Your task to perform on an android device: I want to fix the problem of the loose bolt on my bathroom tap, but I don't have any wrenches to tighten these bolts, so search for a wrench set for me in the Alibaba.com app.
Image 0: 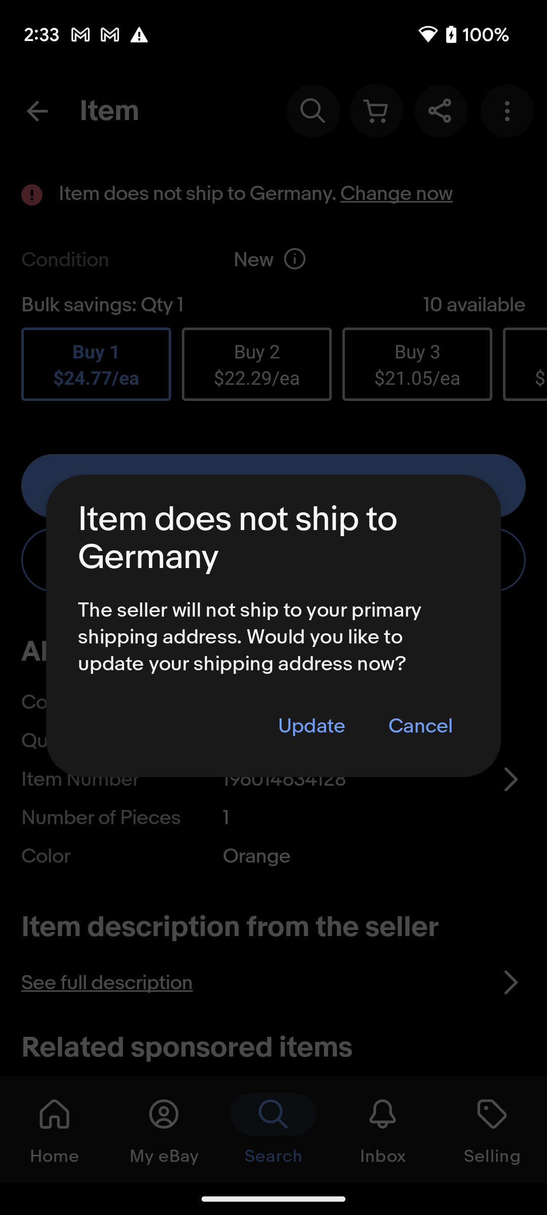
Open the Alibaba.com app.
Step 0: open app "Alibaba.com"
Image 1: 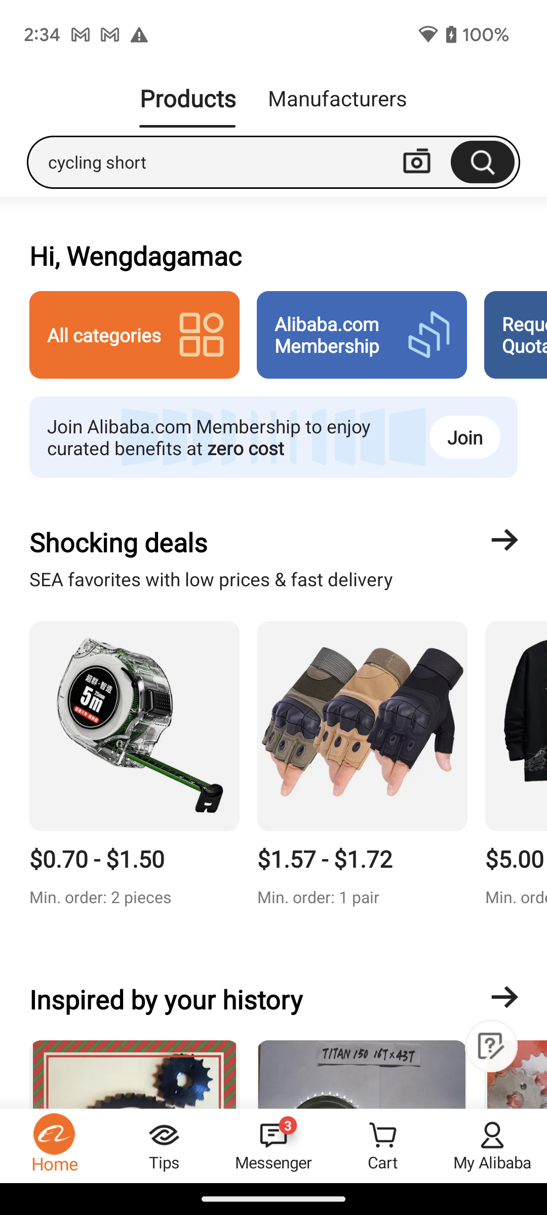
Click on the search bar to search for the wrench kit.
Step 1: click (215, 162)
Image 2: 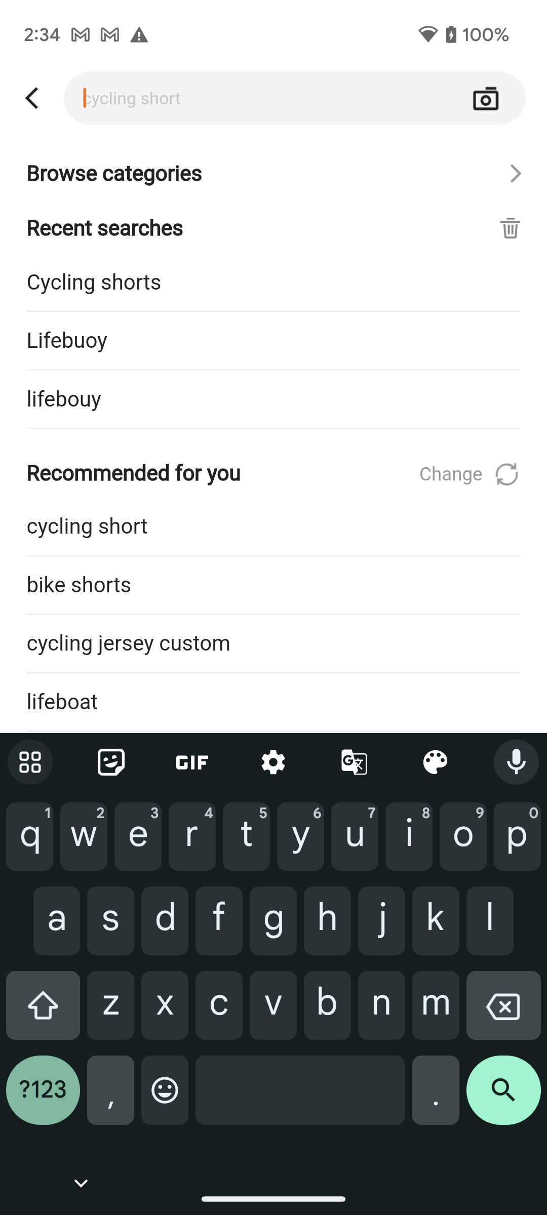
Type Wrench kit in the search bar.
Step 2: type "Wrench kit"
Image 3: 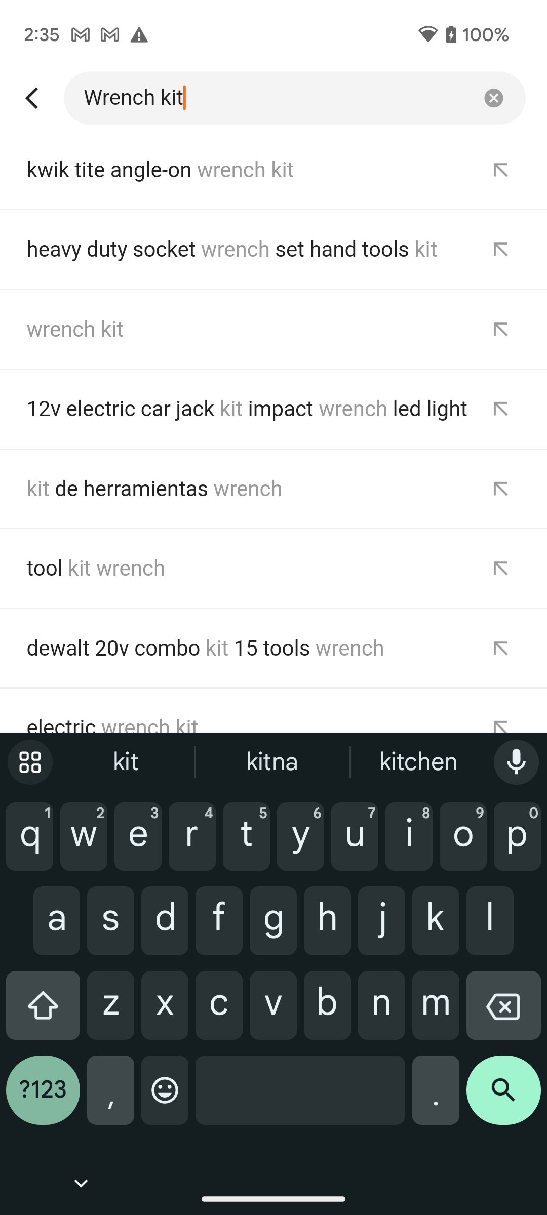
Click on the search icon at the bottom right corner of the screen to view the search result
Step 3: click (503, 1098)
Image 4: 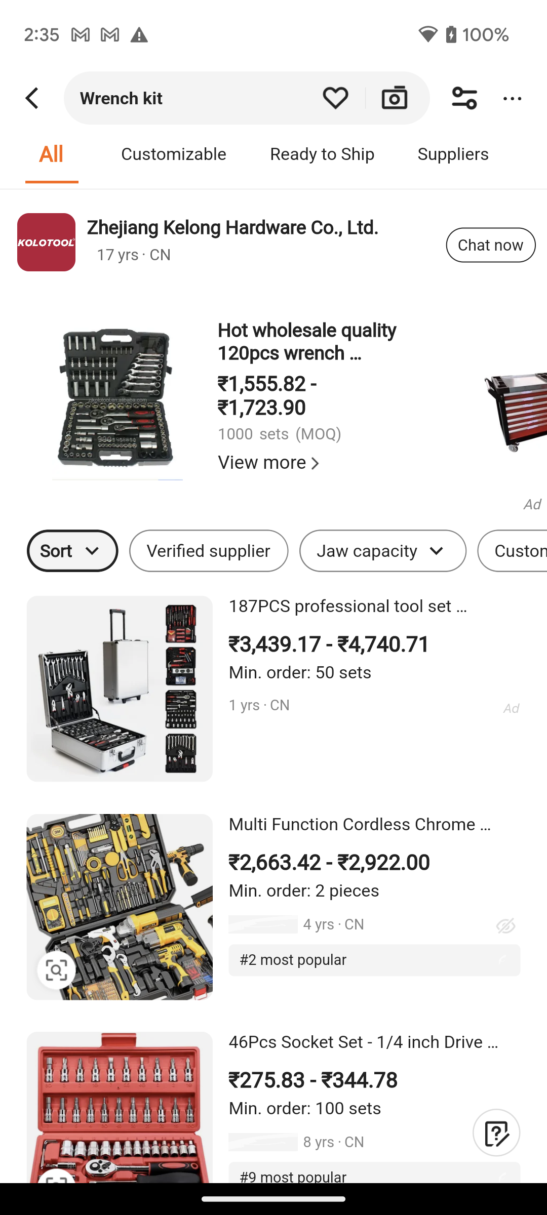
Scroll down to view more wrench kits.
Step 4: scroll down